Your task to perform on an android device: Go to the Kitchen Stories app and give a 3-star rating for the one- pot pasta recipe.
Image 0: 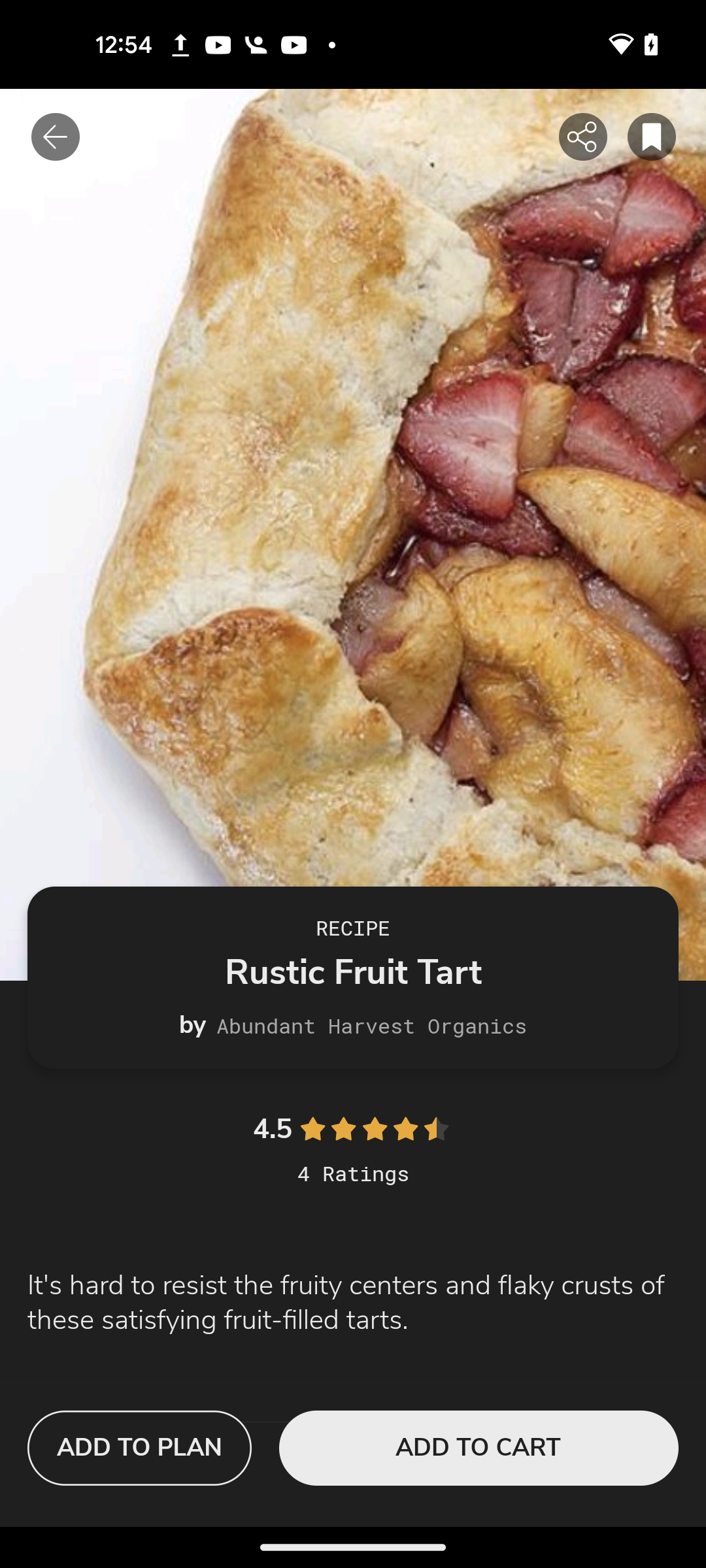
Open kitchen stories app
Step 0: open app "Kitchen Stories"
Image 1: 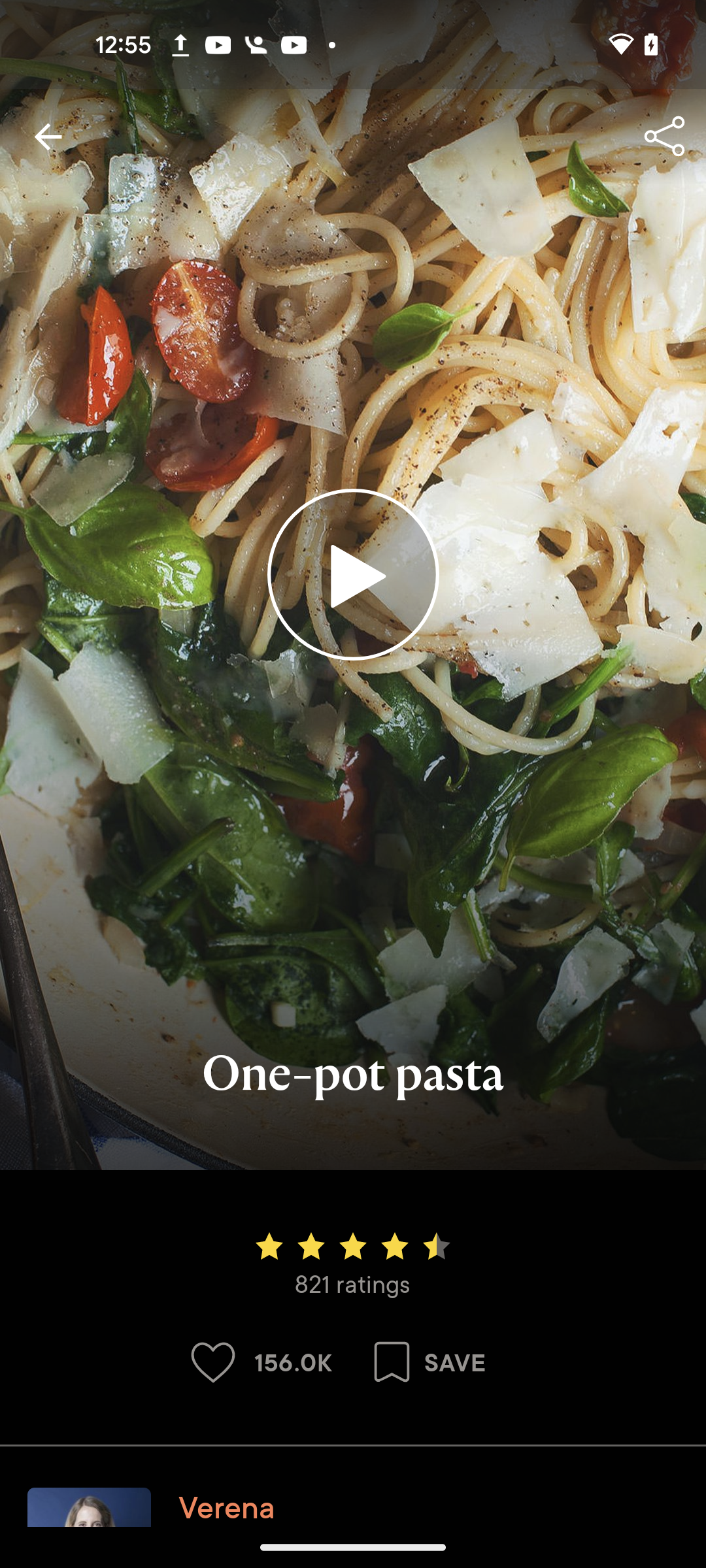
Click on the rating section
Step 1: click (353, 1258)
Image 2: 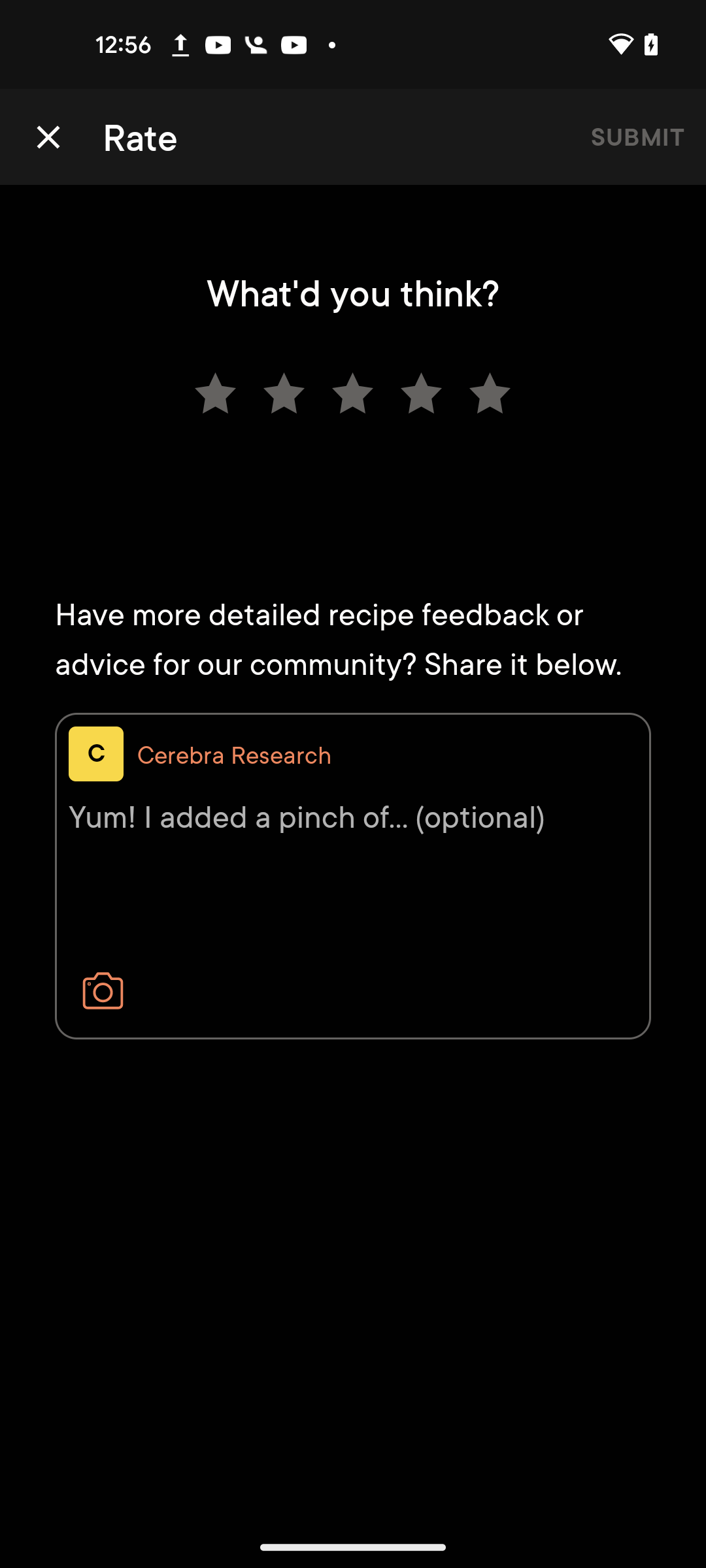
click on the 3rd star
Step 2: click (352, 392)
Image 3: 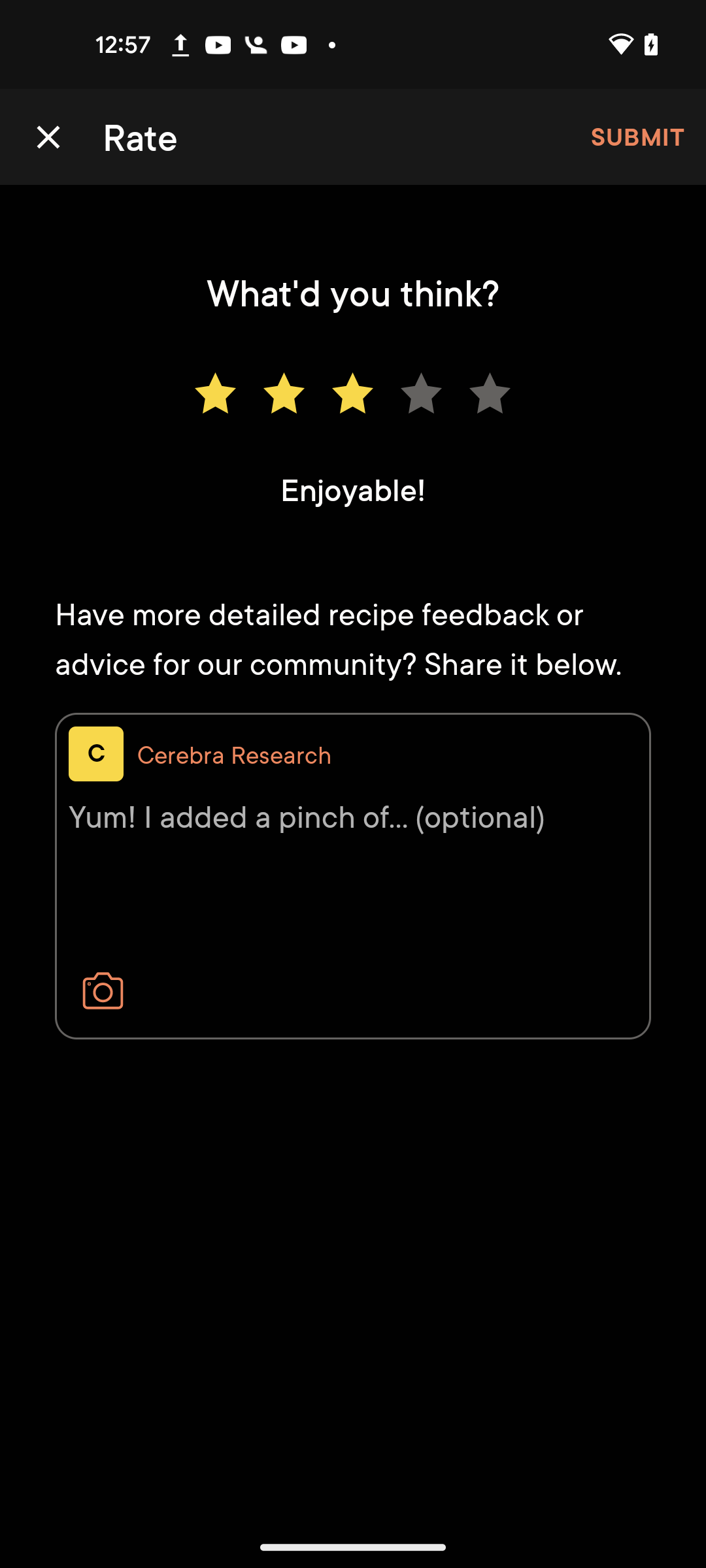
Click on the submit button at the top right corner of the screen 
Step 3: click (637, 137)